Your task to perform on an android device:  Open the Amazon app ,lookup for more information and also swipe pictures of Tata salt
Image 0: 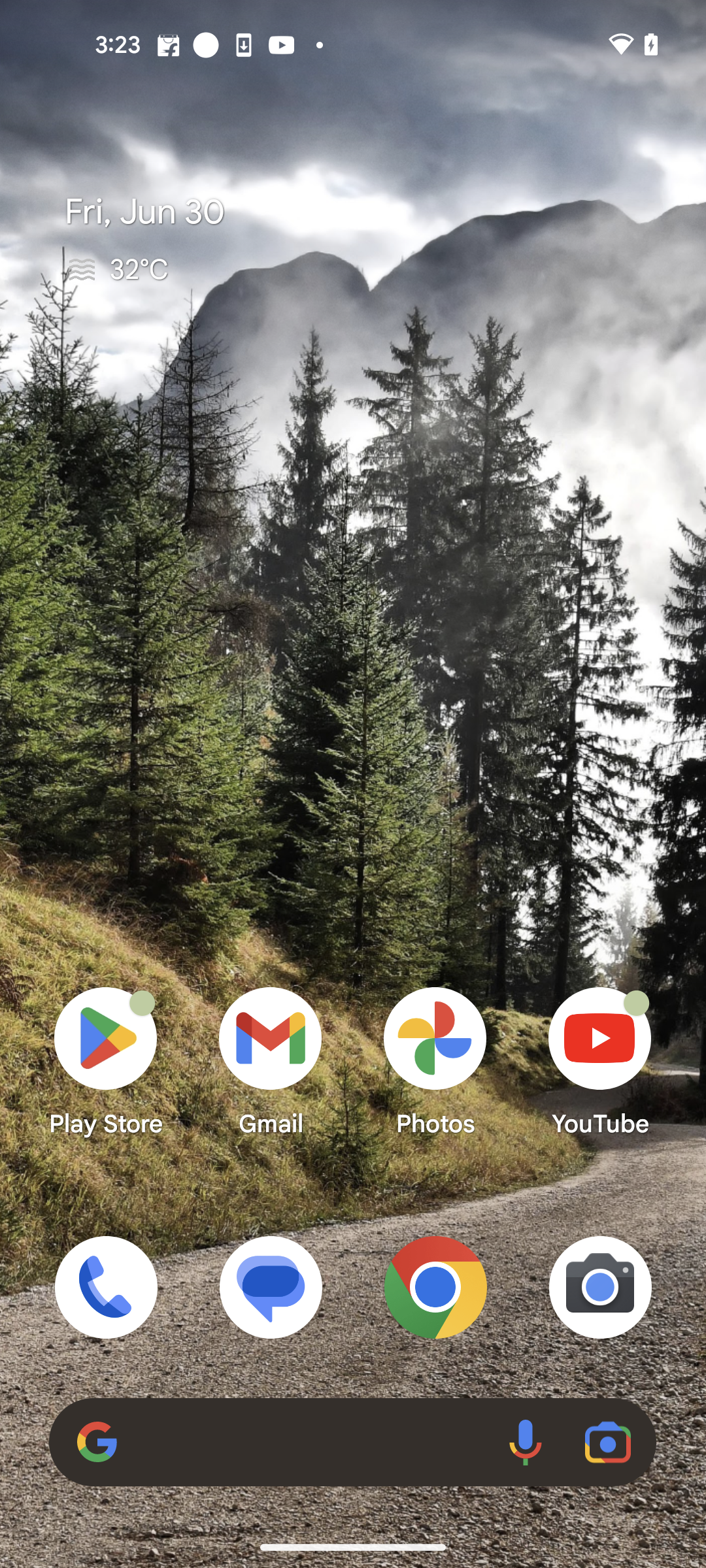
Open the Amazon app.
Step 0: open app "Amazon"
Image 1: 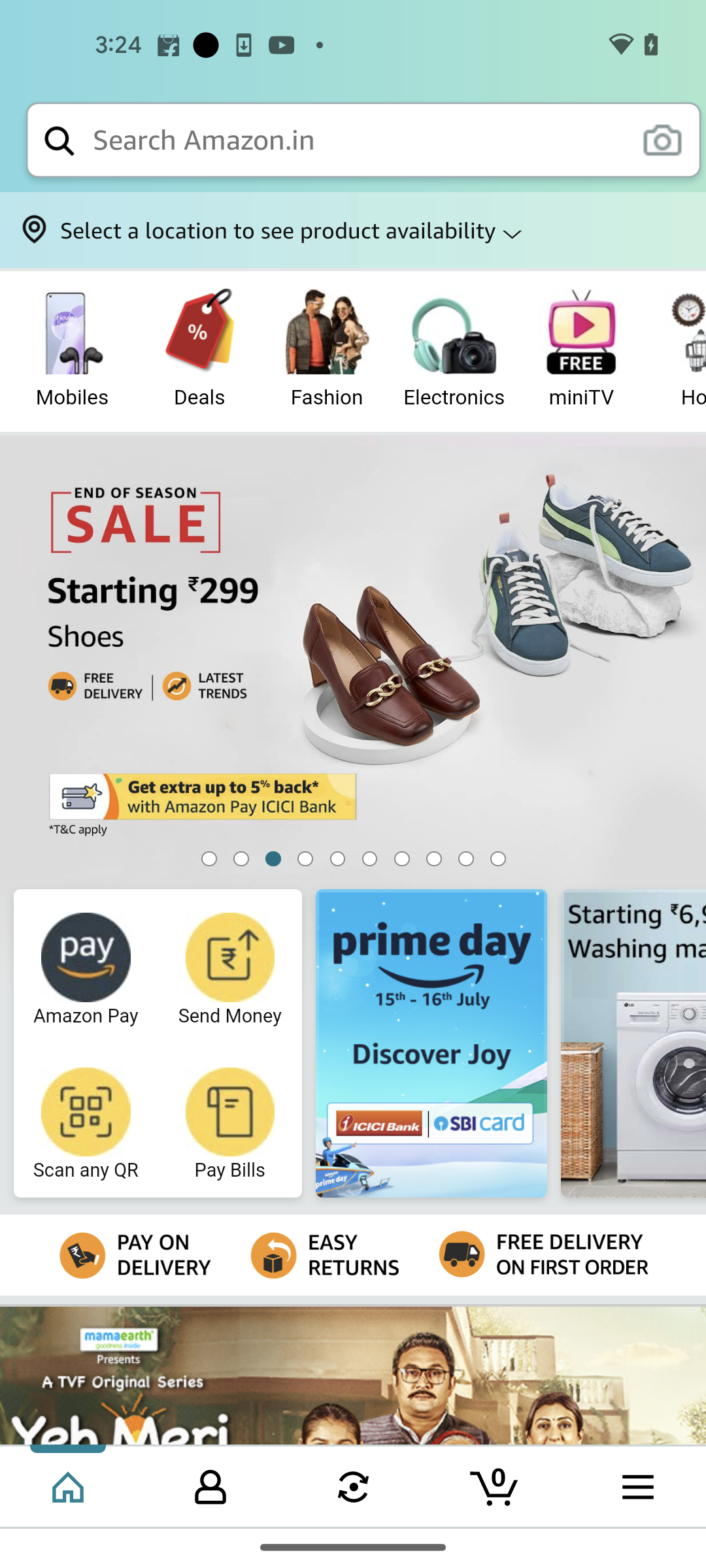
Click on the search bar to view the products.
Step 1: click (358, 140)
Image 3: 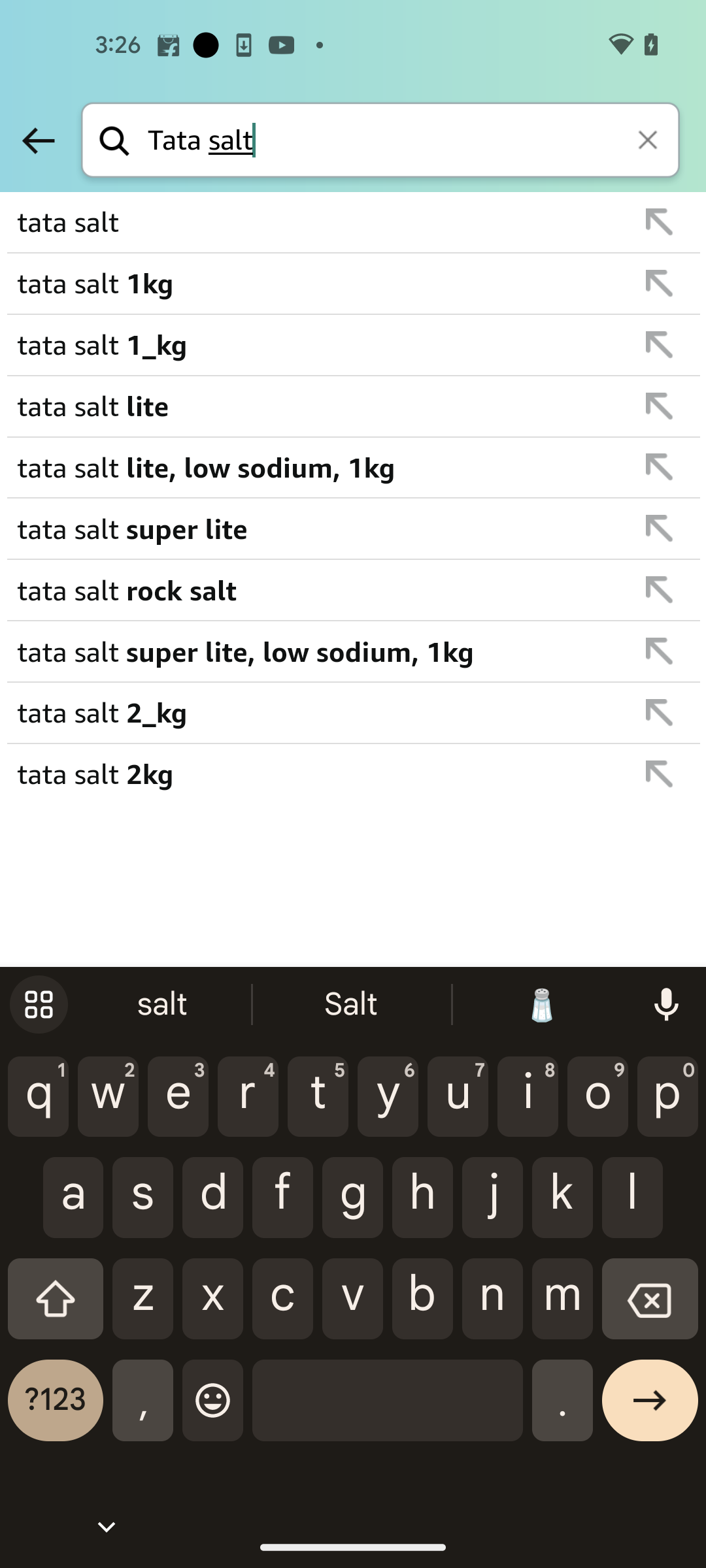
Click on the tata salt from the list.
Step 3: click (313, 222)
Image 4: 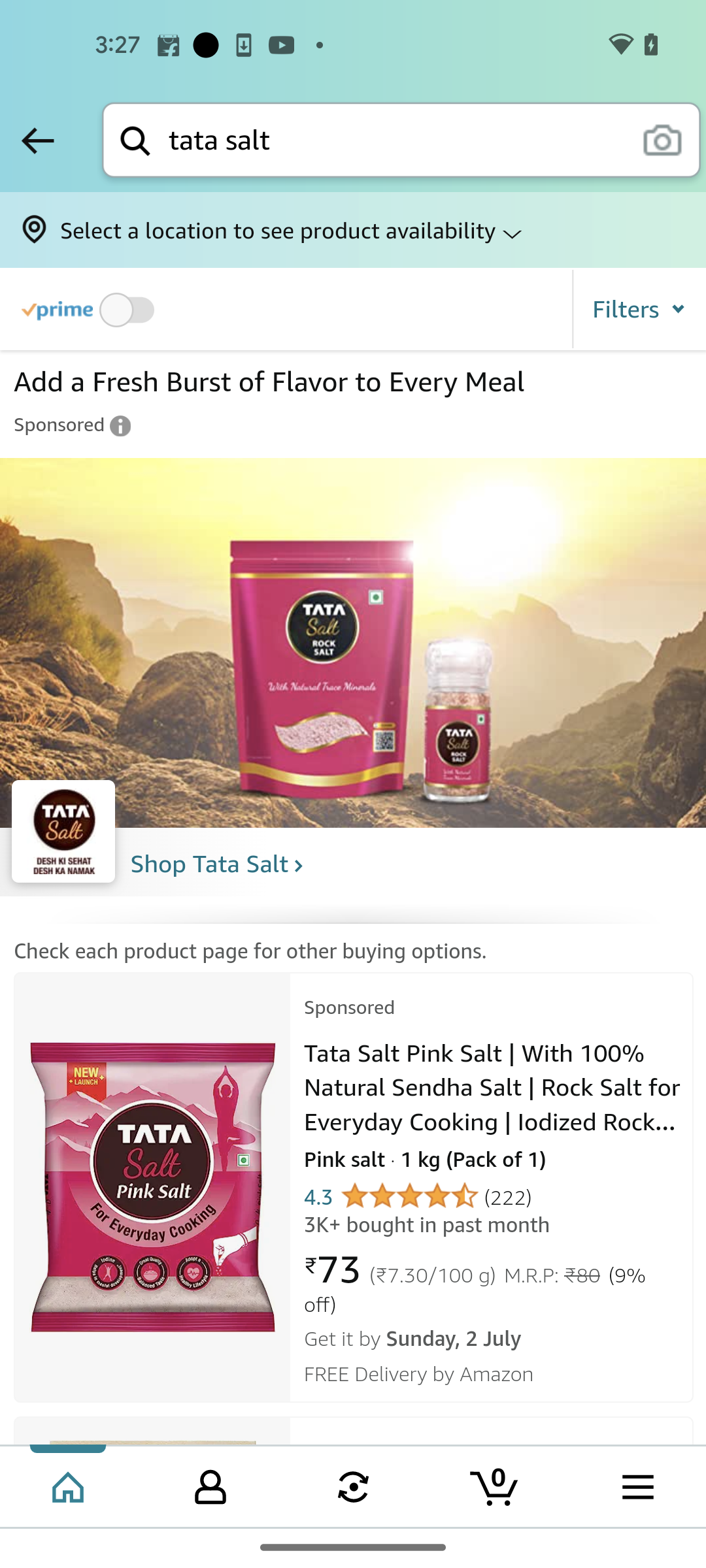
Swipe down to view options.
Step 4: scroll up
Image 5: 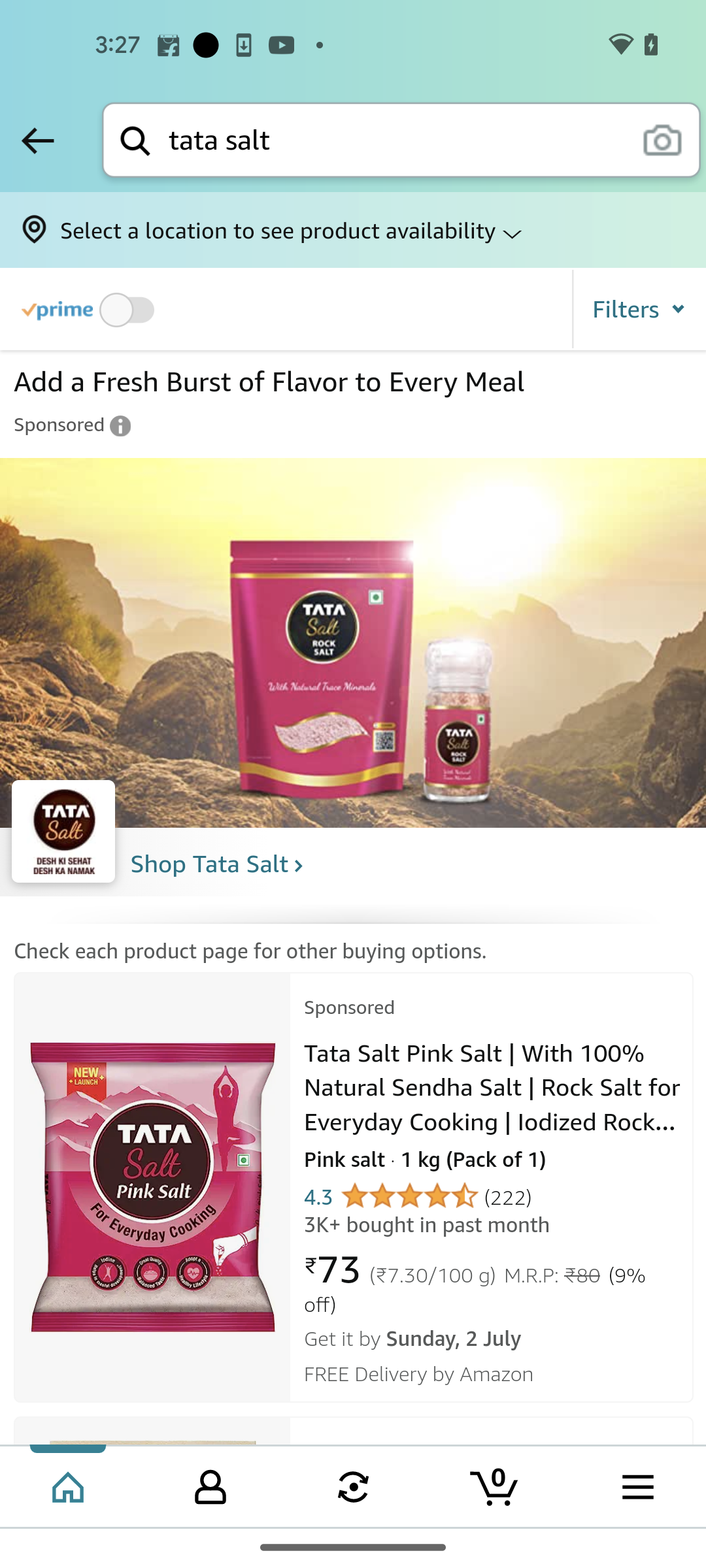
Swipe down to view options.
Step 5: scroll down
Image 6: 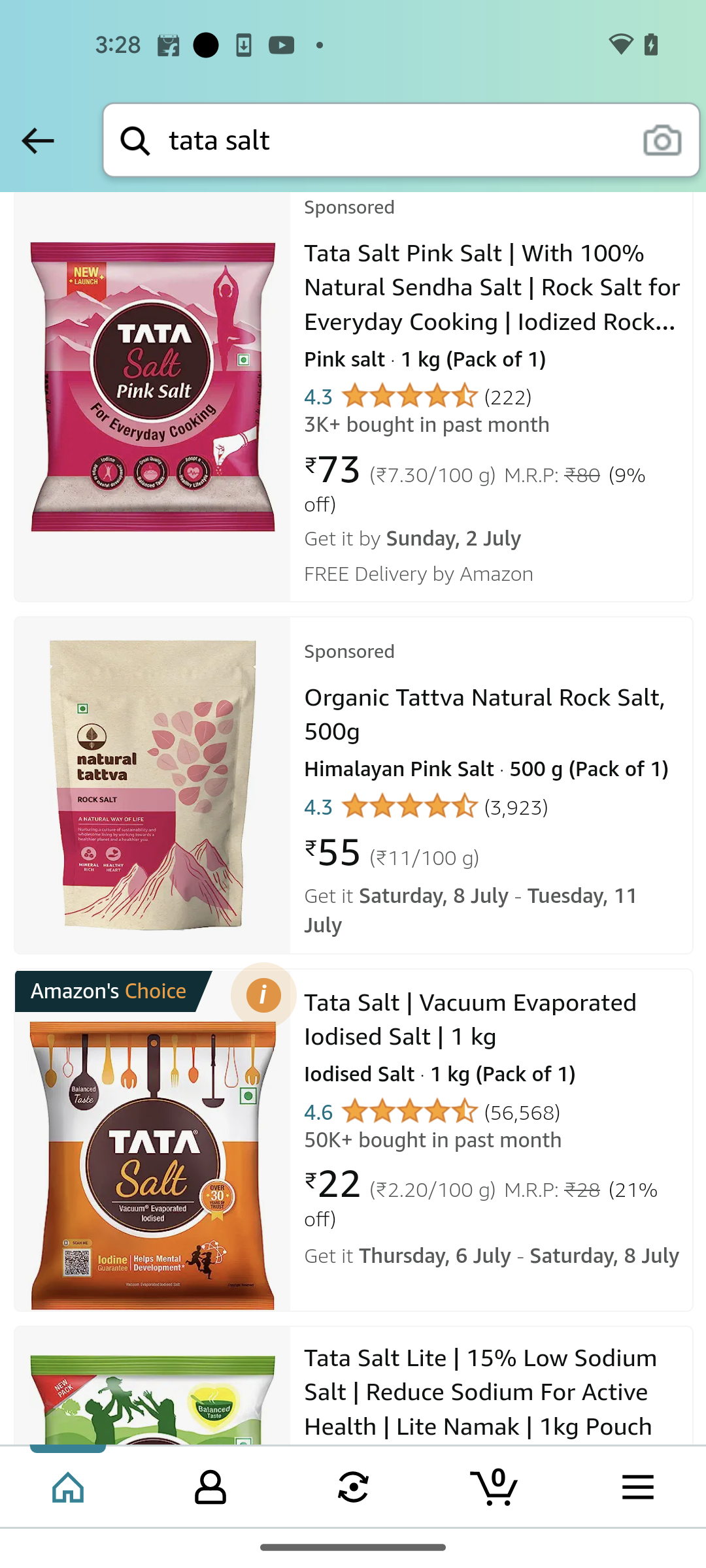
click on any tata salt icon to view more information
Step 6: click (152, 1166)
Image 7: 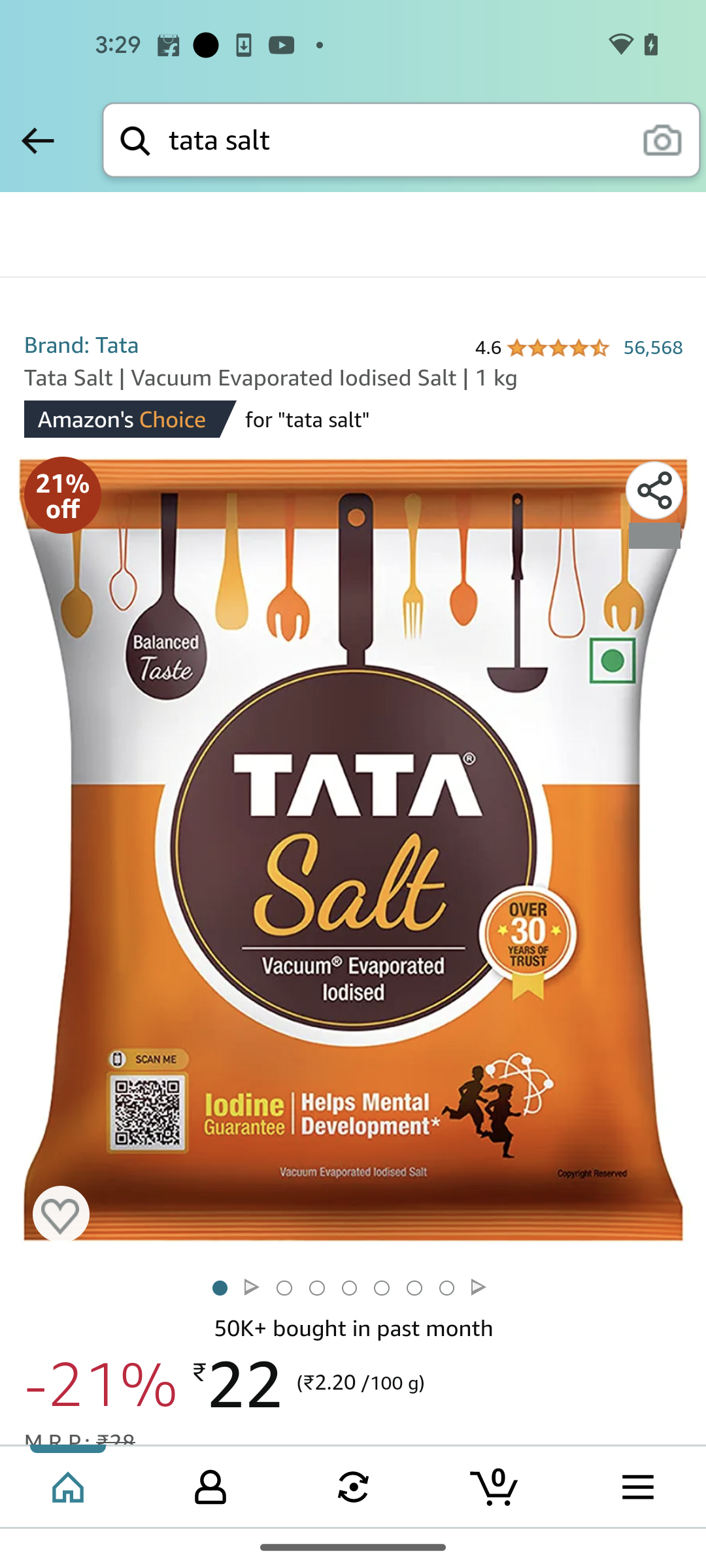
scroll down to view information about the product.
Step 7: scroll up
Image 8: 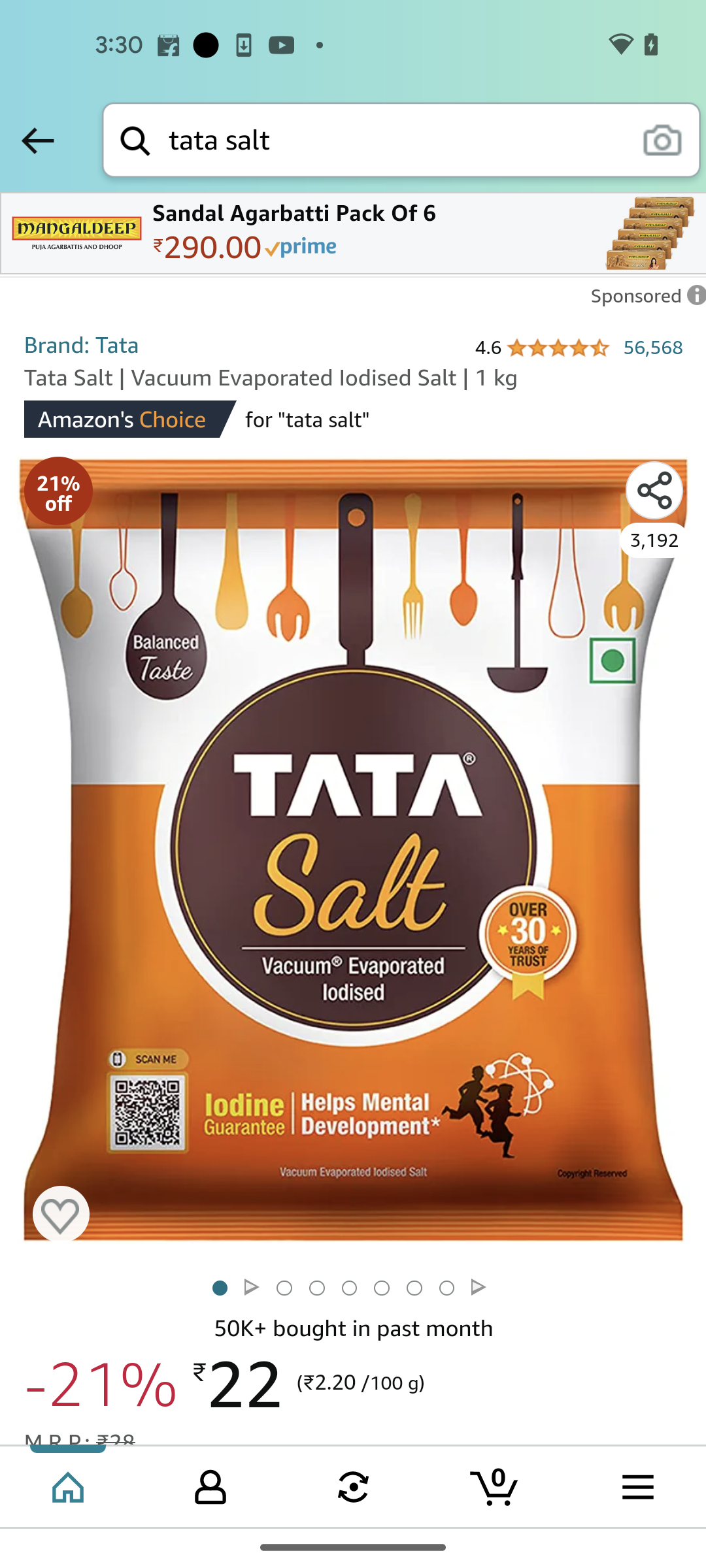
scroll down to view information about the product.
Step 8: scroll up
Image 9: 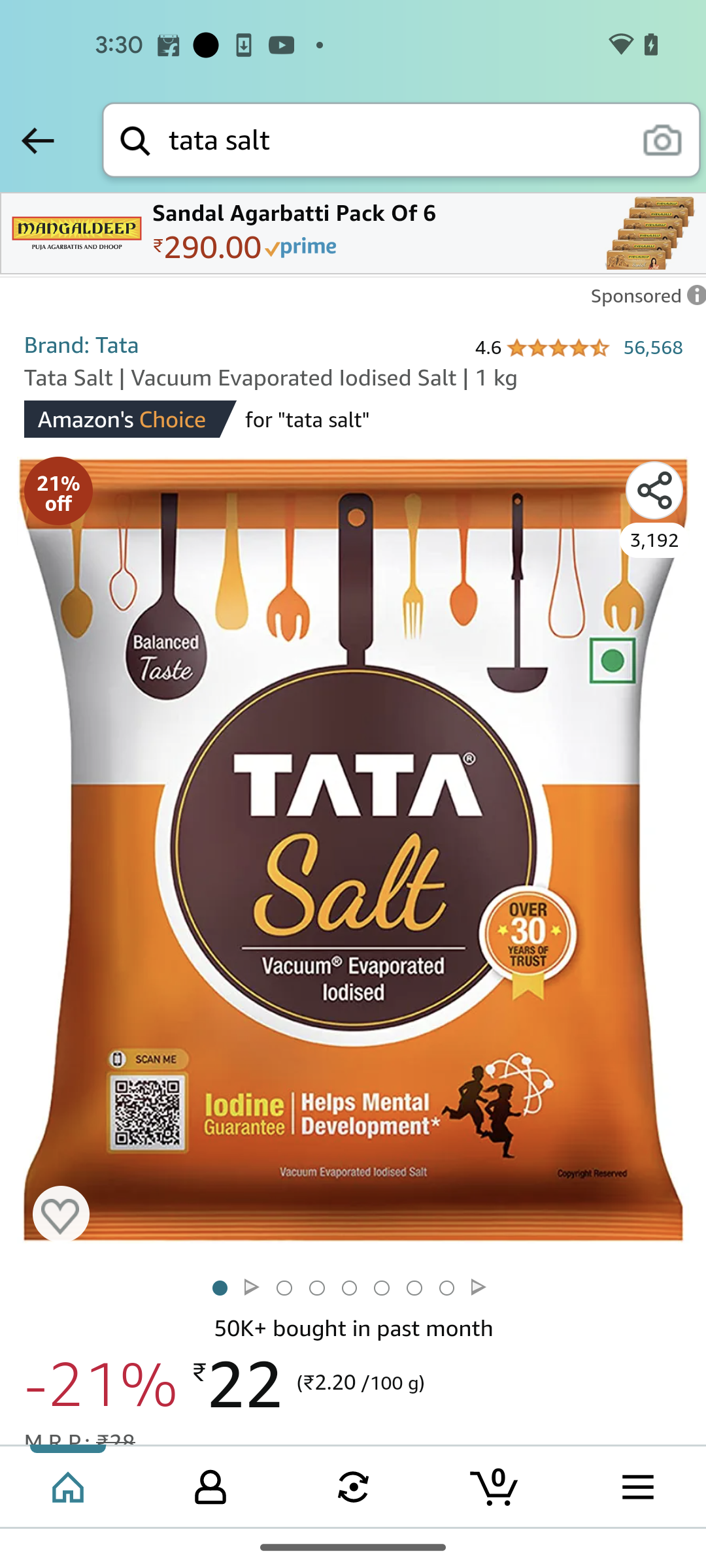
Swipe left to view images .
Step 9: scroll right
Image 10: 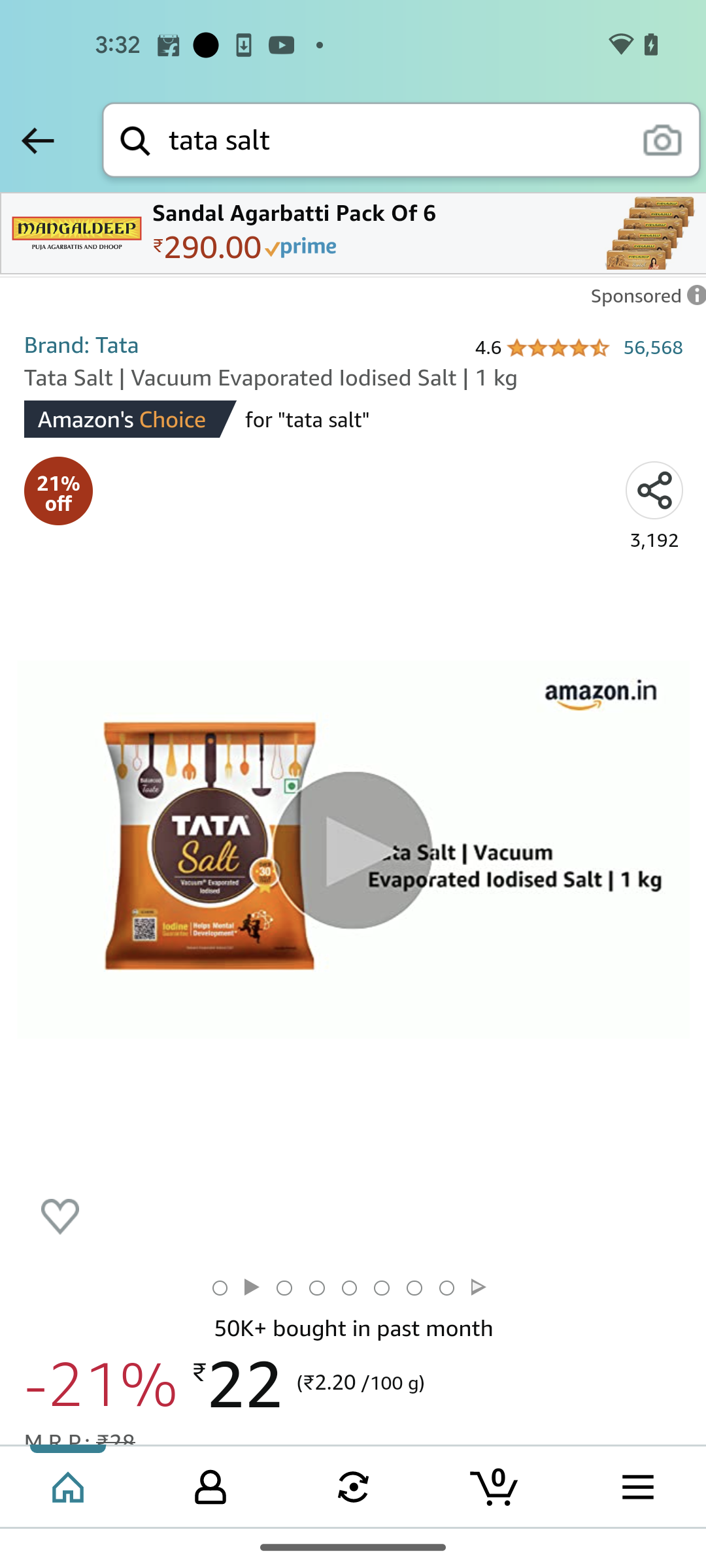
Swipe left to view images .
Step 10: scroll right